Your task to perform on an android device: I would like to visit Glamis Castle and Bonnie this weekend with my family , Search for Glamis Castle and Bonnie in the Maps. 
Image 0: 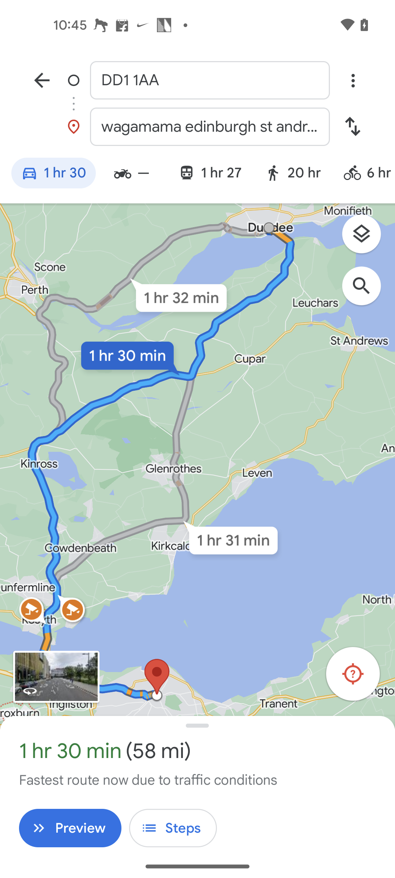
Click on the Destination point search bar
Step 0: click (210, 127)
Image 1: 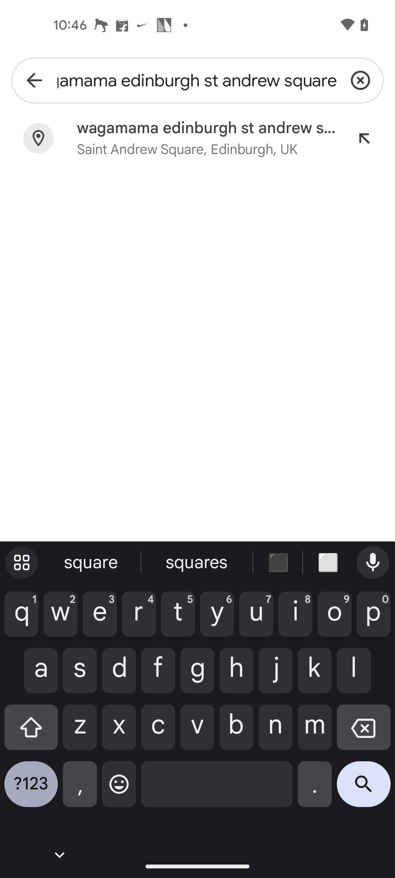
Delete the text in the search bar
Step 1: click (360, 80)
Image 2: 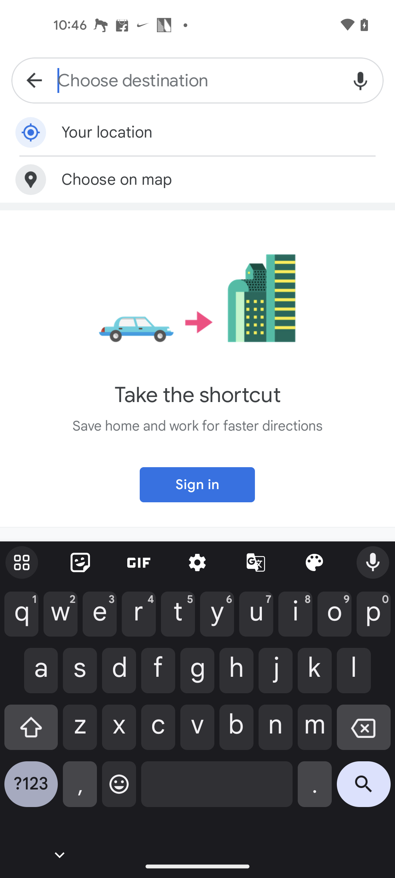
Type Glamis Castle and Bonnie in the search bar
Step 2: type "Glamis Castle and Bonnie"
Image 3: 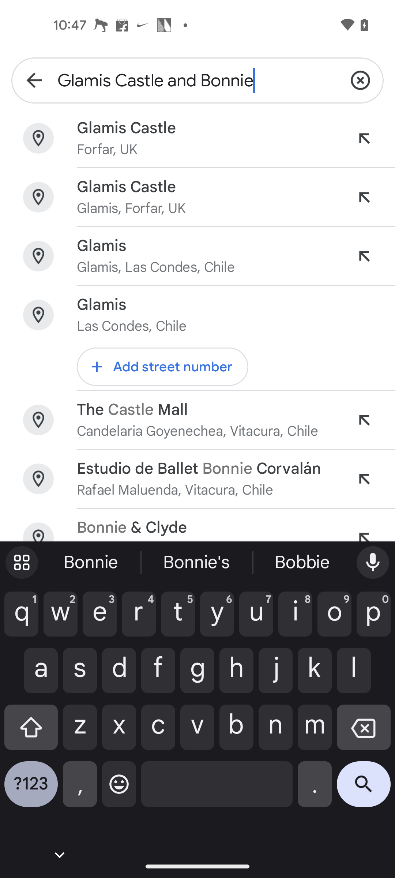
Click on the search button in the keyboard
Step 3: click (364, 789)